Your task to perform on an android device: I liked the Yonex Astrox 100 Badminton racket on the sportsuncle app, so I want to checkout it's reviews.
Image 0: 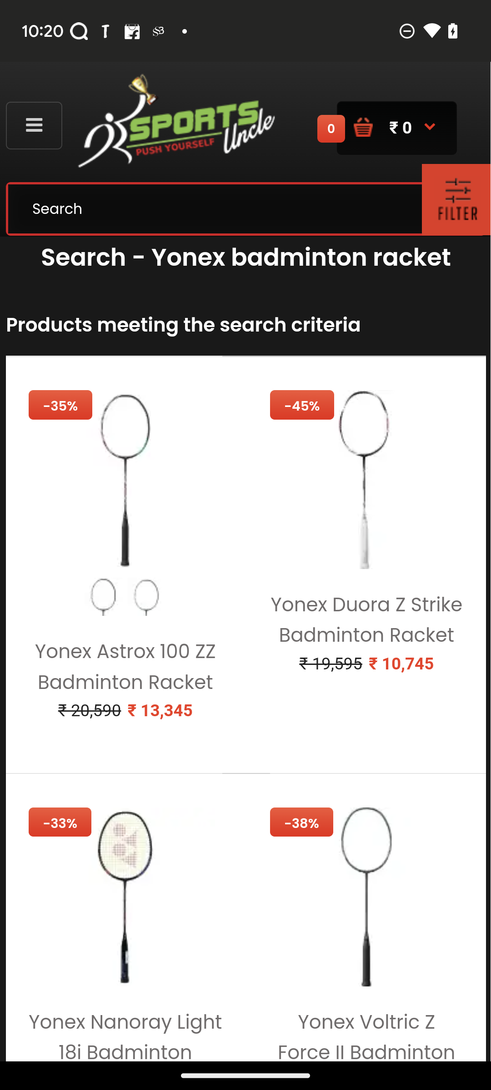
Click on the first racket suggestion.
Step 0: click (125, 479)
Image 1: 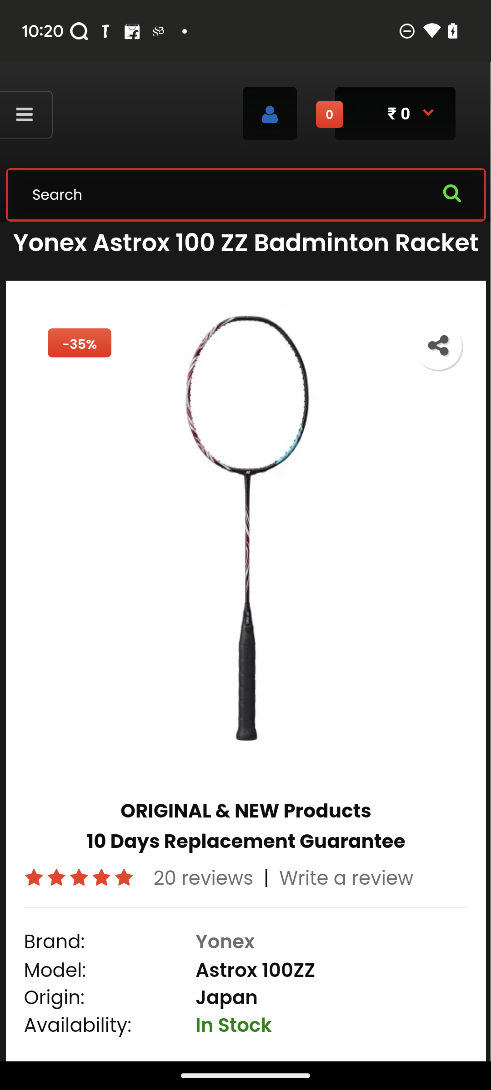
Click on the star rating icon.
Step 1: click (246, 562)
Image 2: 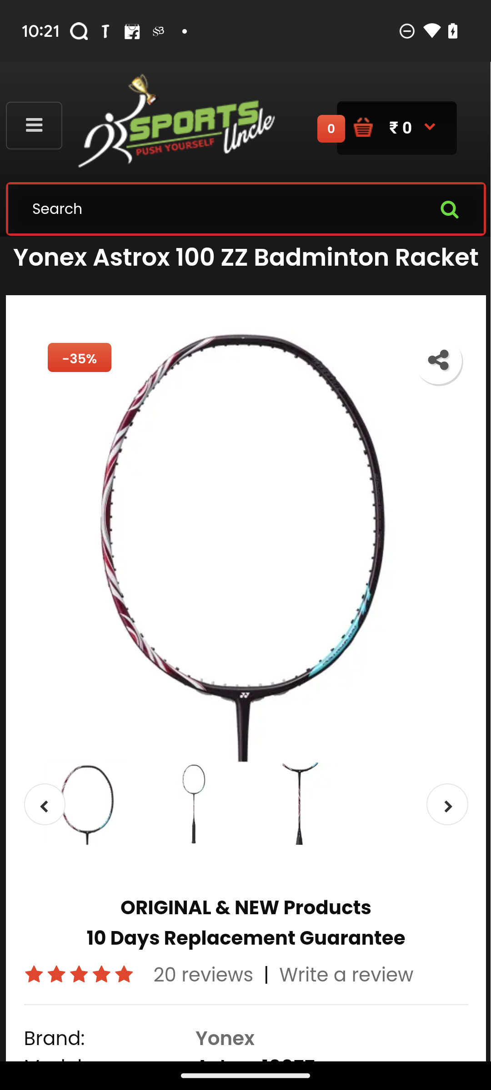
Click on the star rating icon.
Step 2: click (246, 562)
Image 3: 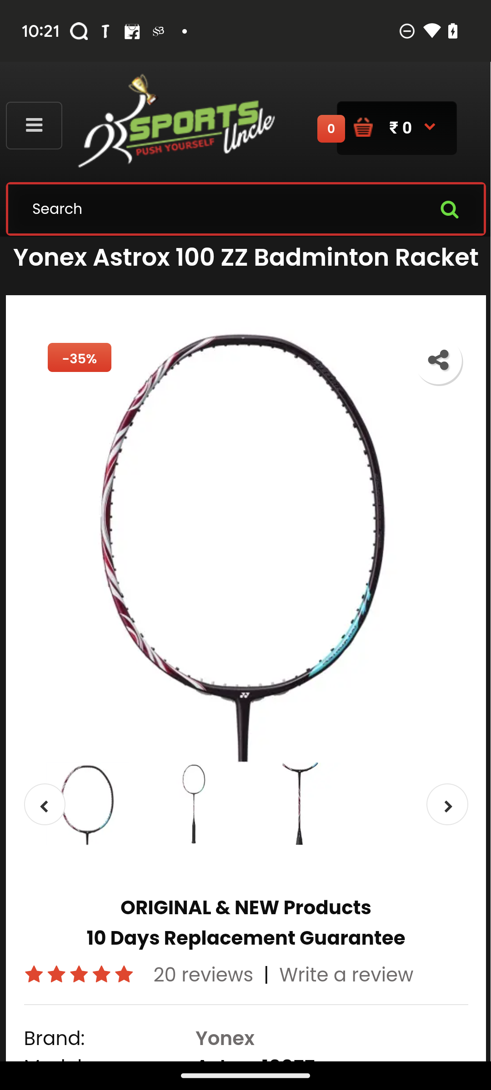
Click on the star rating icon.
Step 3: click (203, 975)